Your task to perform on an android device: I want De Neers 450g Copper hammer. Add this product to my cart in the Moglix app.
Image 0: 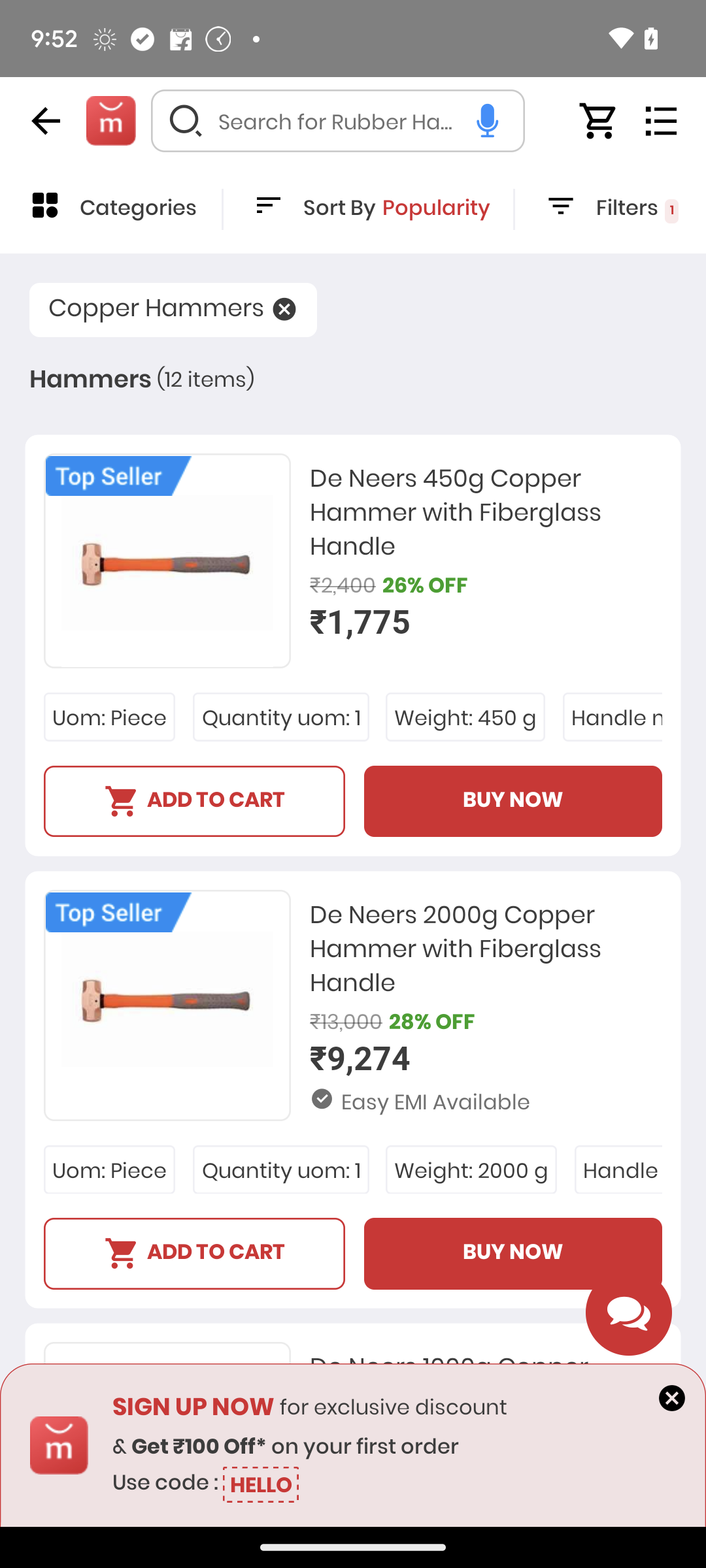
Click on the De Neers 450g Copper Hammer.
Step 0: click (167, 561)
Image 1: 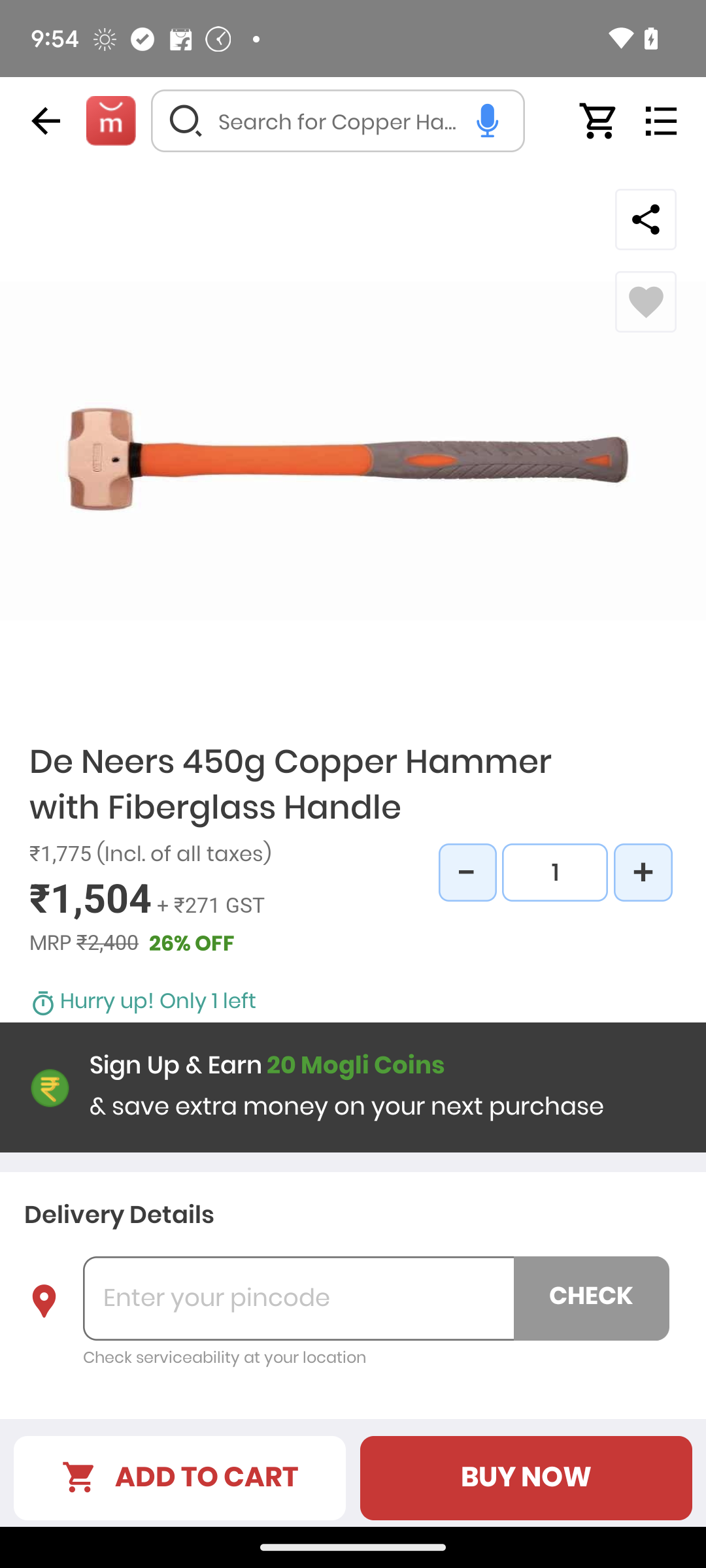
Click on the add to cart button.
Step 1: click (206, 1479)